Your task to perform on an android device: Set an alarm for 10.47 Am ,set the snooze length to 3 minutes and snooze the alarm
Image 1: 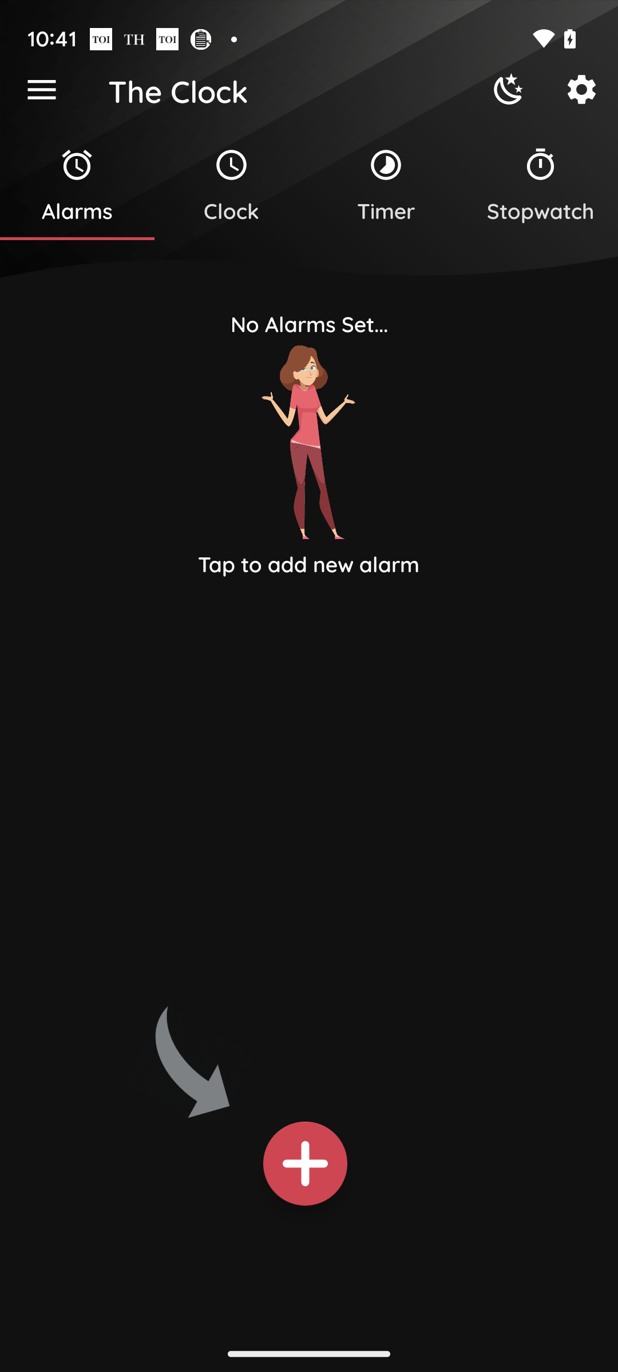
Click on the plus icon
Step 1: click (305, 1163)
Image 2: 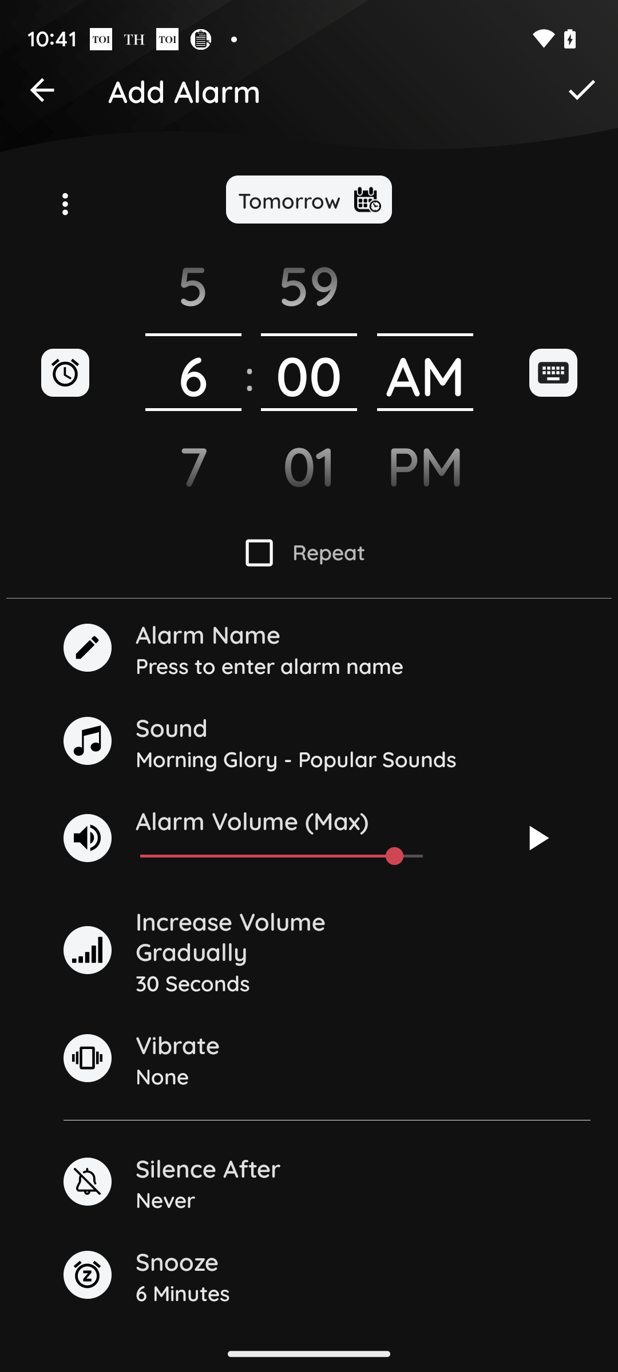
Set the hours to 10
Step 2: scroll down
Image 3: 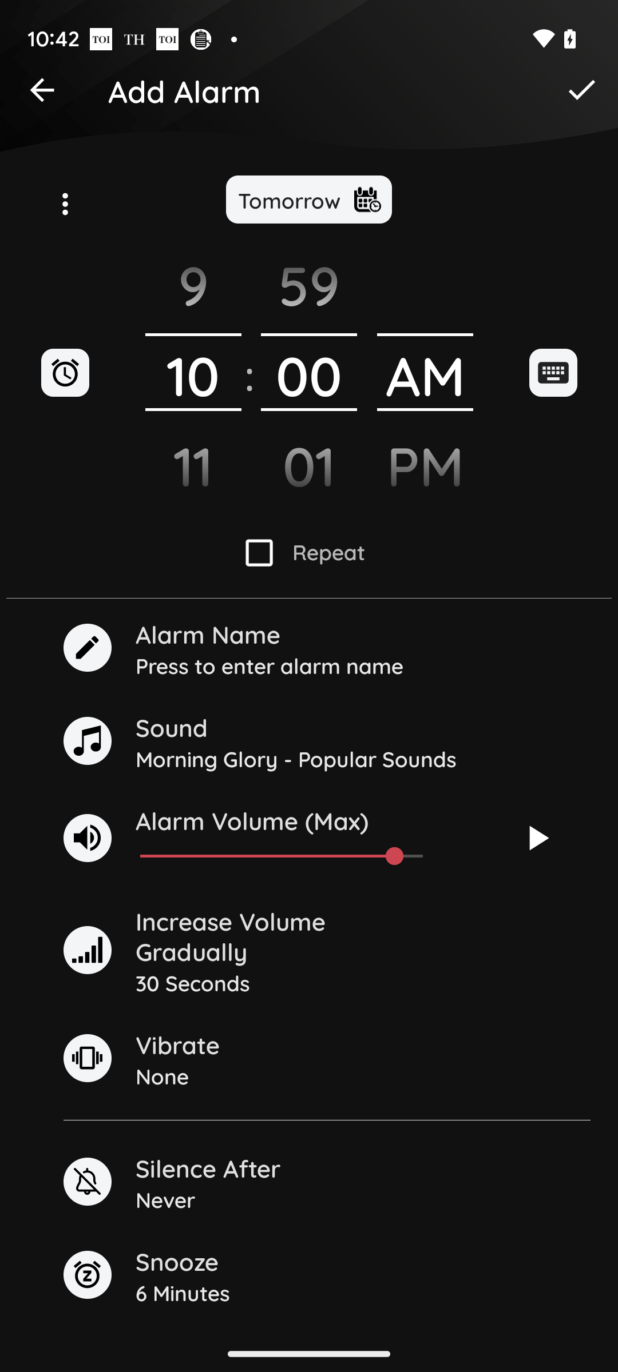
Set minutes to 47 by swipe down
Step 3: scroll up
Image 4: 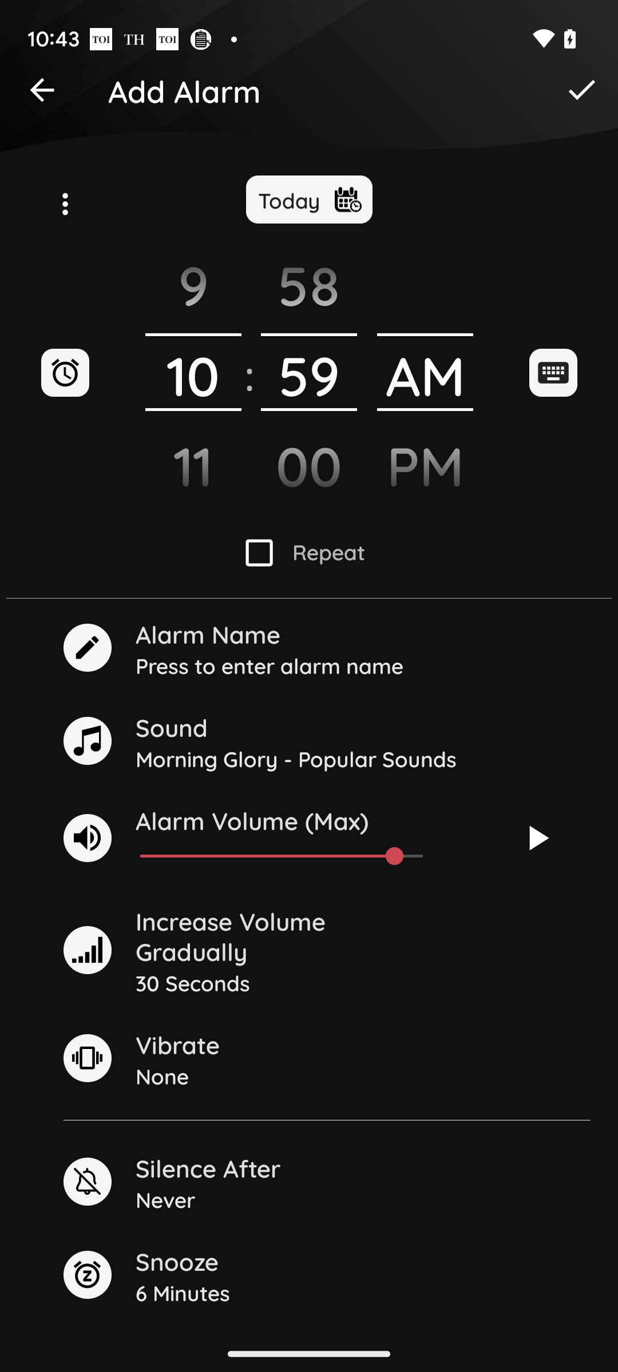
Set minutes to 47 by swipe down
Step 4: scroll up
Image 5: 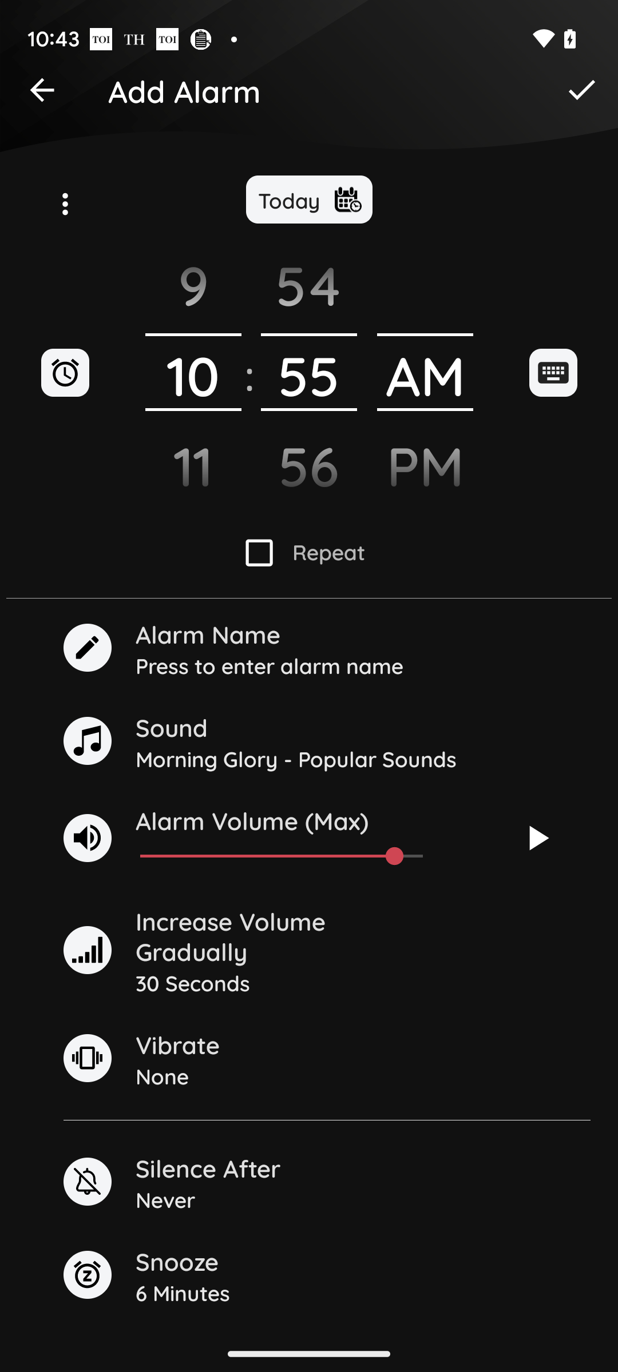
Set minutes to 47 by swipe down
Step 5: scroll up
Image 6: 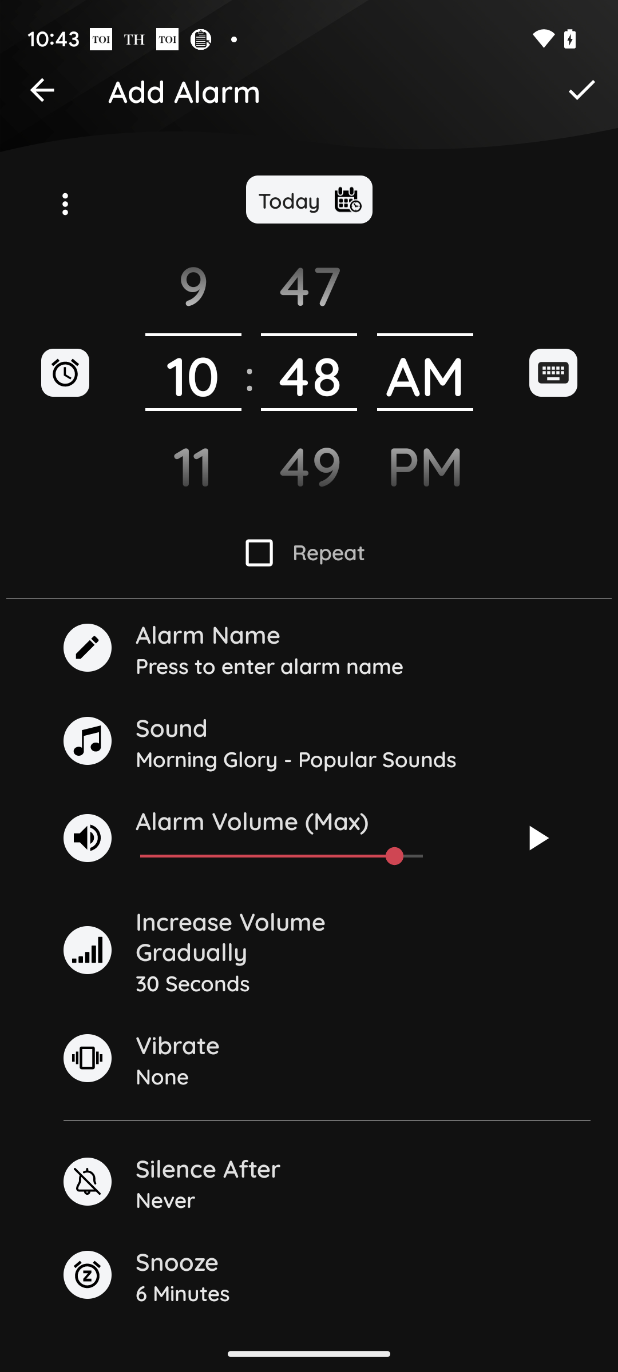
Set minutes to 47 by swipe down
Step 6: scroll up
Image 7: 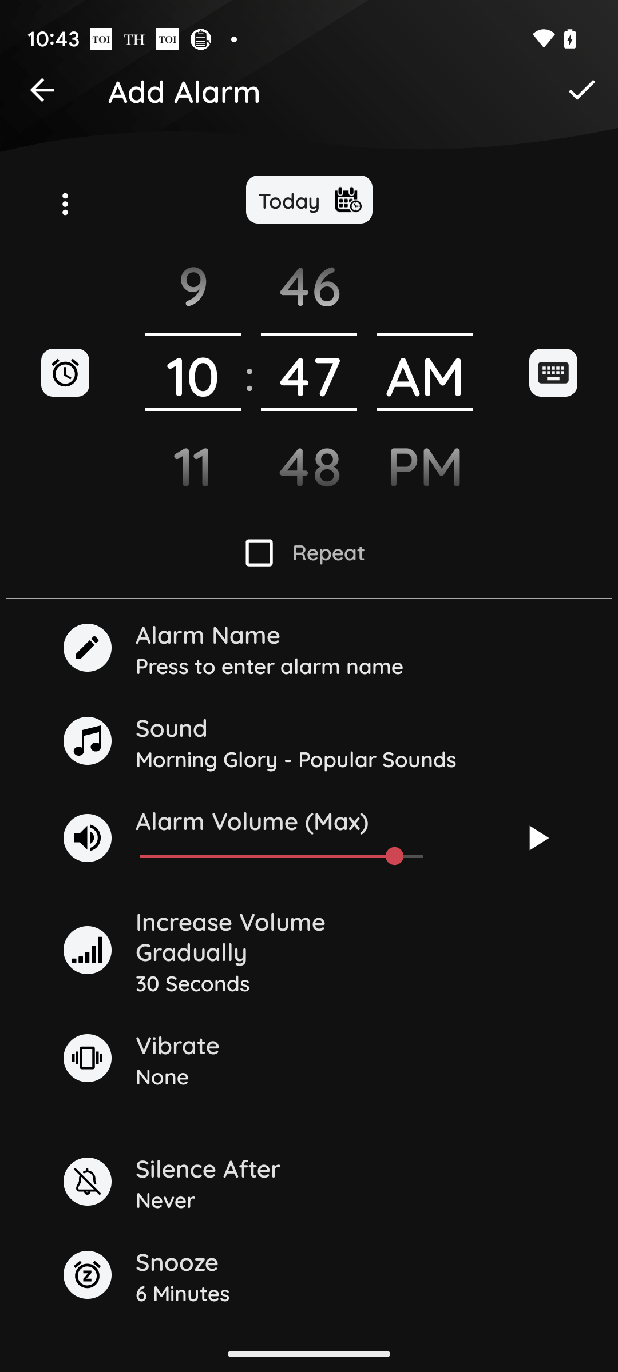
Click on the snooze option at bottom
Step 7: click (316, 1275)
Image 8: 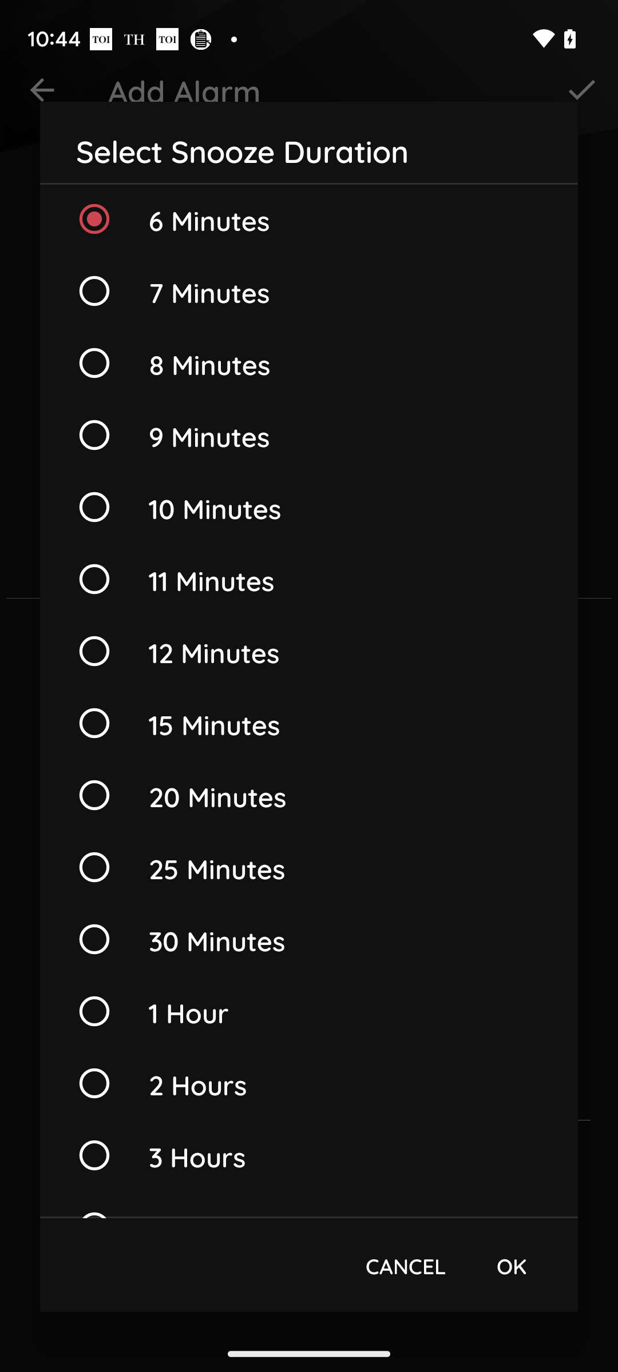
Swipe down on the screen
Step 8: scroll up
Image 9: 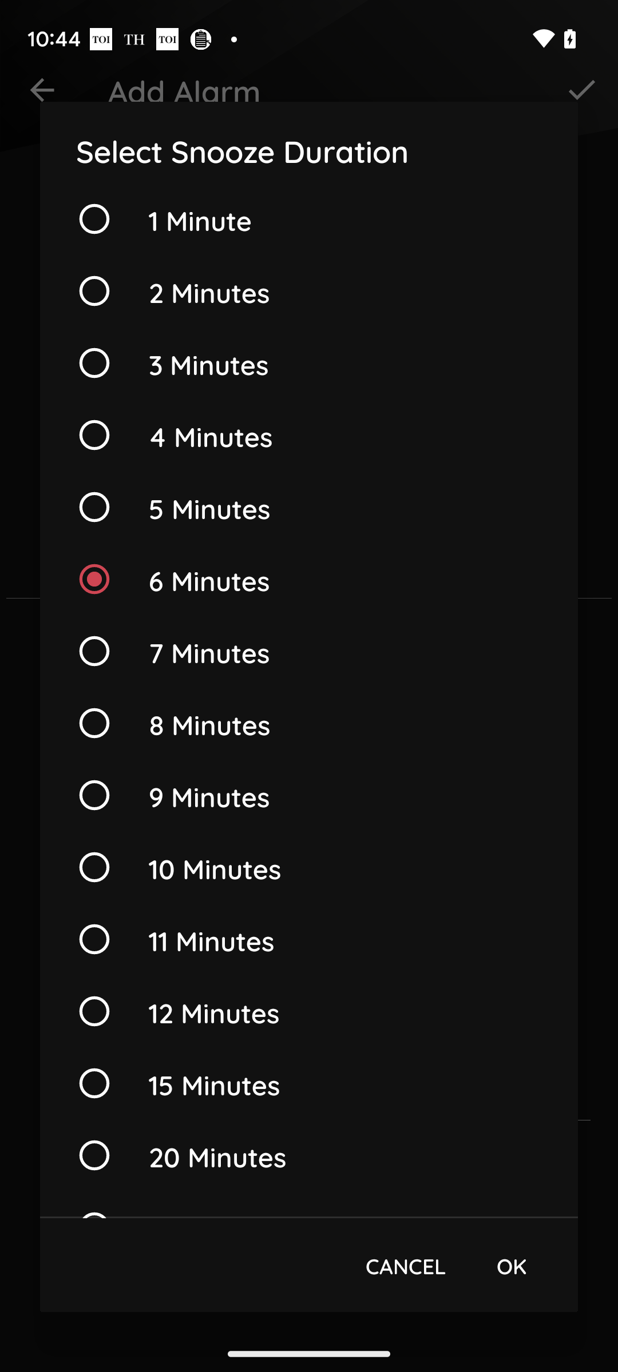
Click on the 3minutes option
Step 9: click (309, 362)
Image 10: 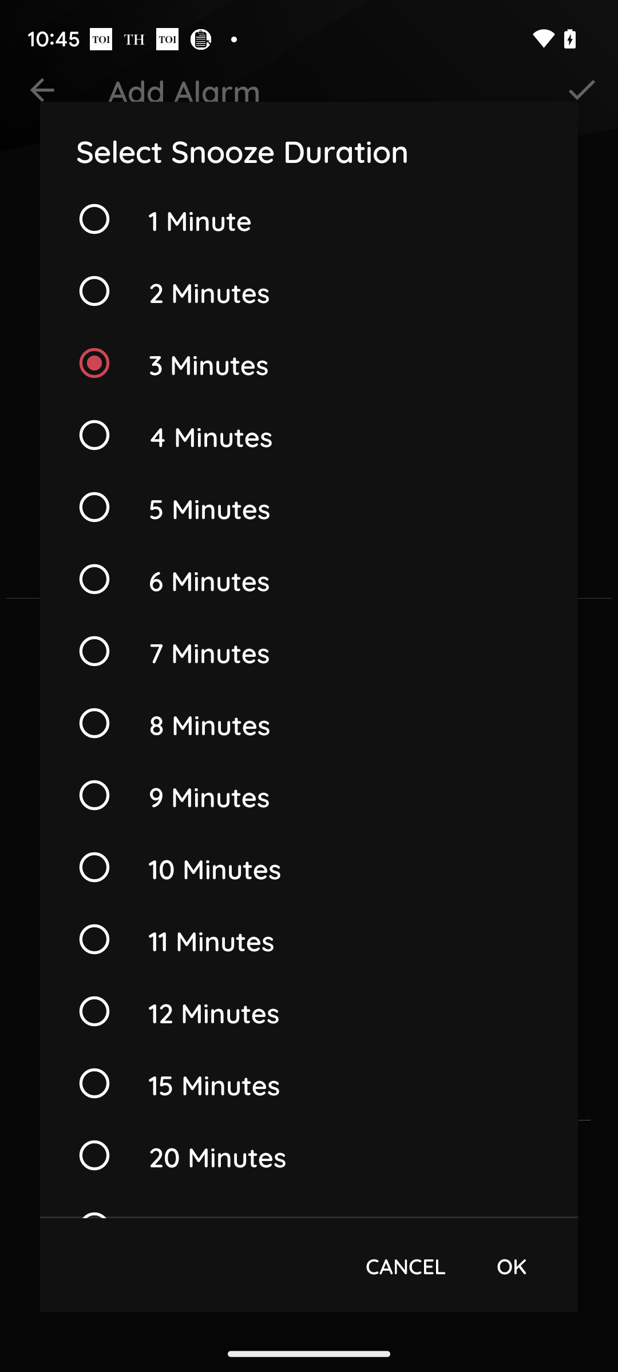
Click on the ok option
Step 10: click (511, 1265)
Image 11: 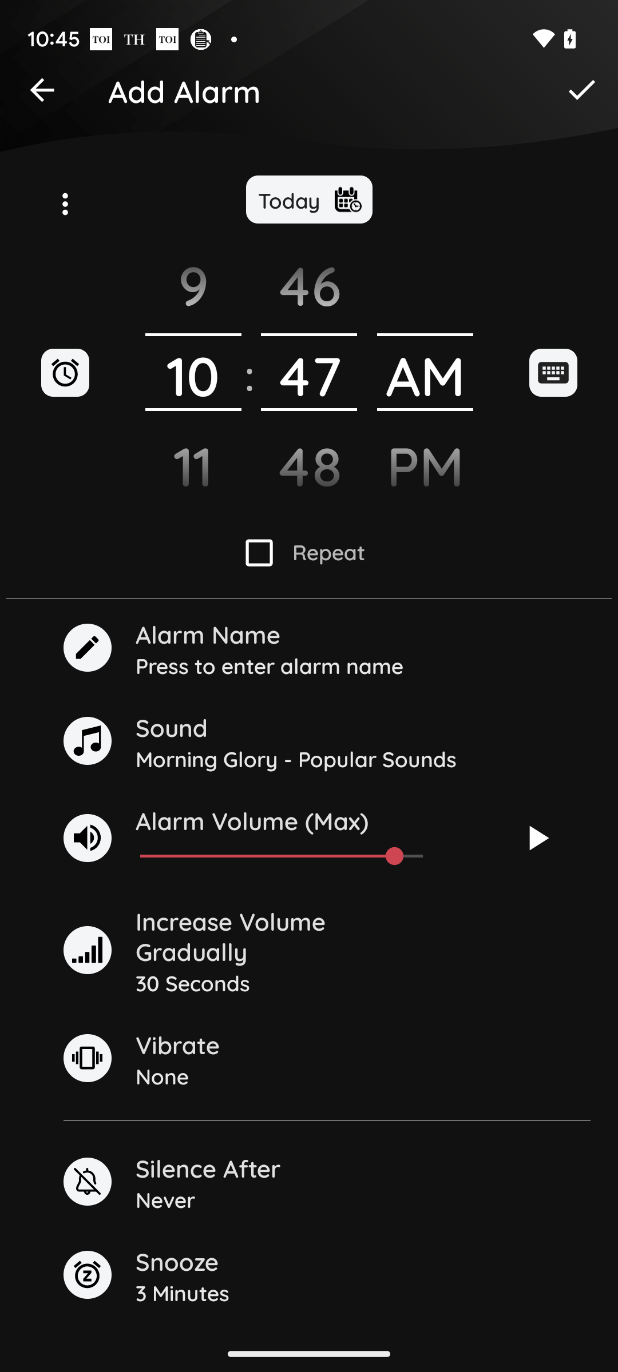
Click on the tick icon at the top right corner
Step 11: click (581, 90)
Image 12: 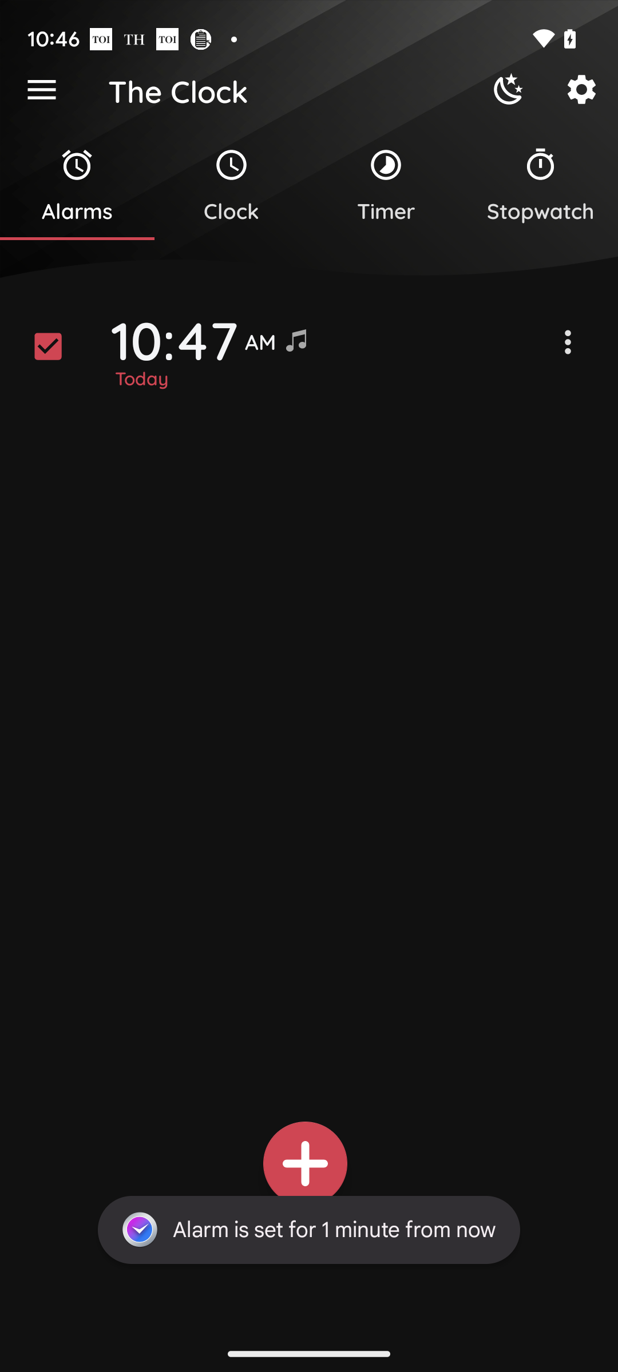
Click on the tick icon at the top right corner
Step 12: wait
Image 13: 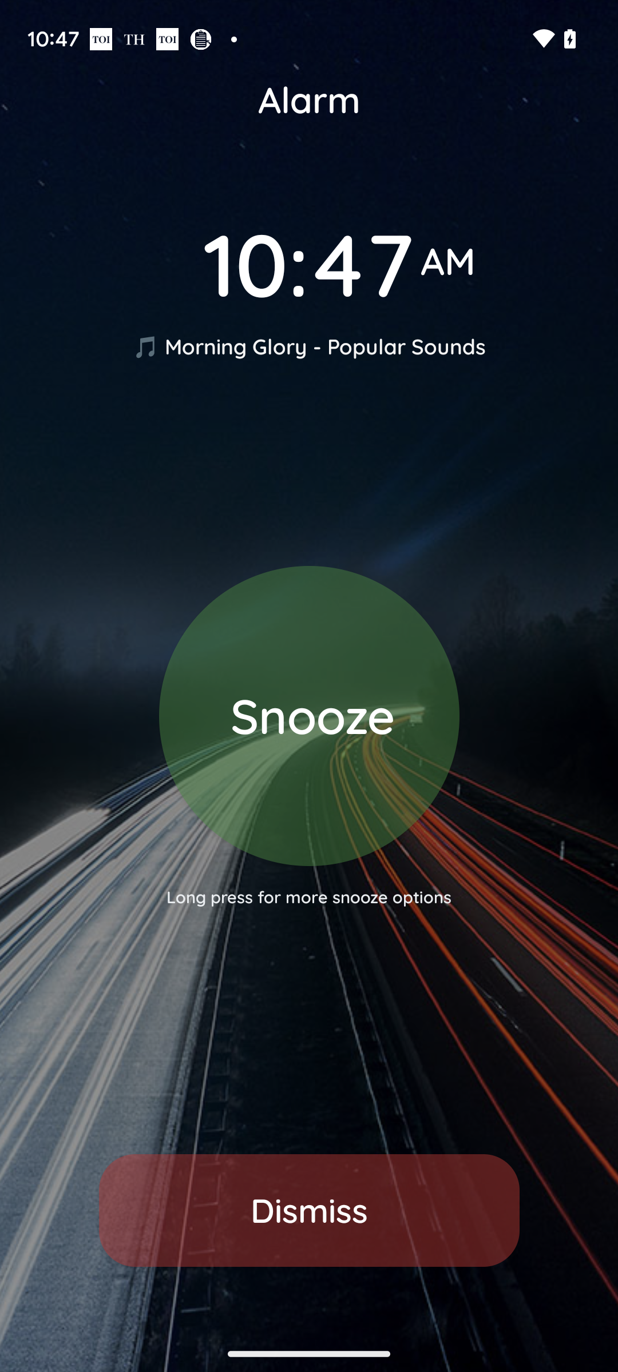
Swipe up on the snooze option
Step 13: scroll down